Your task to perform on an android device: I'd like to change the theme to standard.
Image 0: 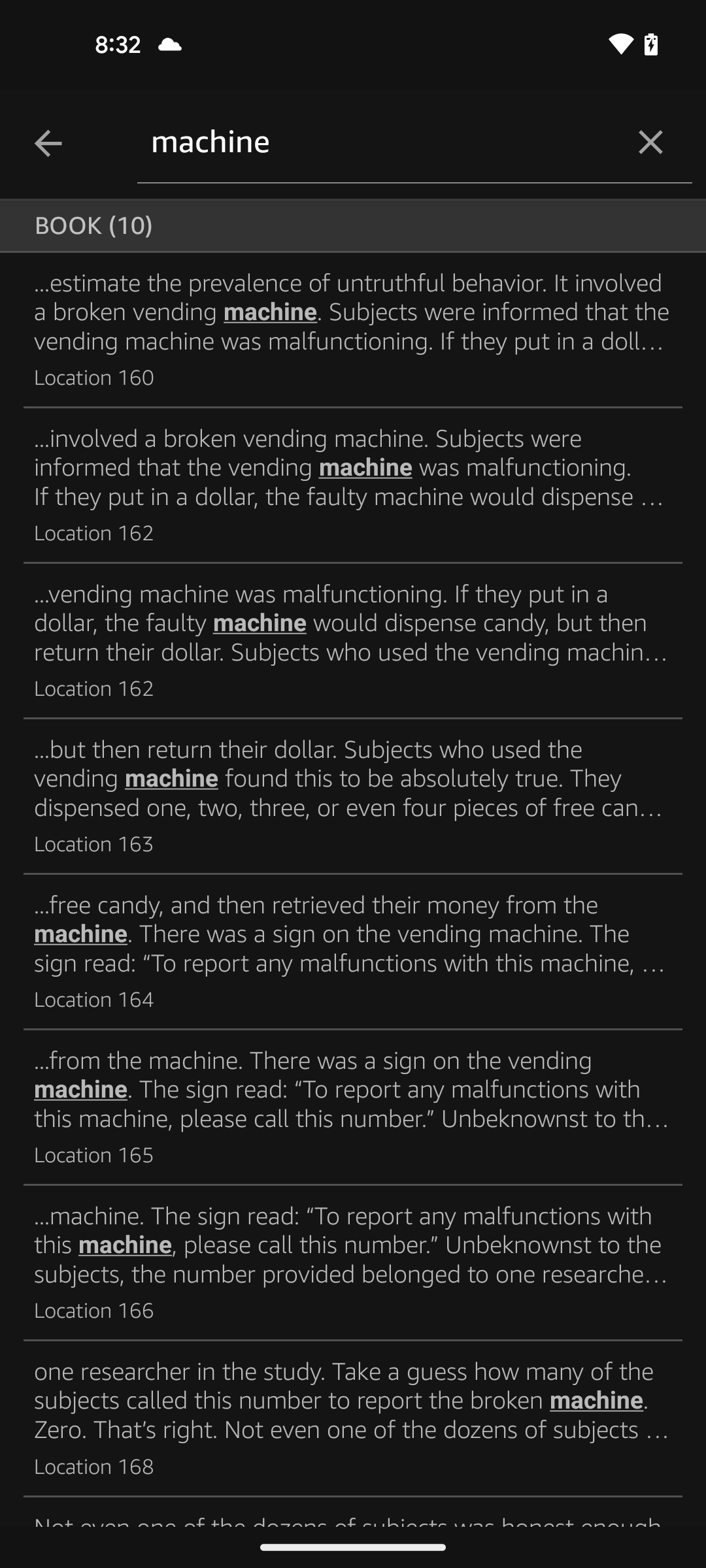
go back
Step 0: press back button
Image 1: 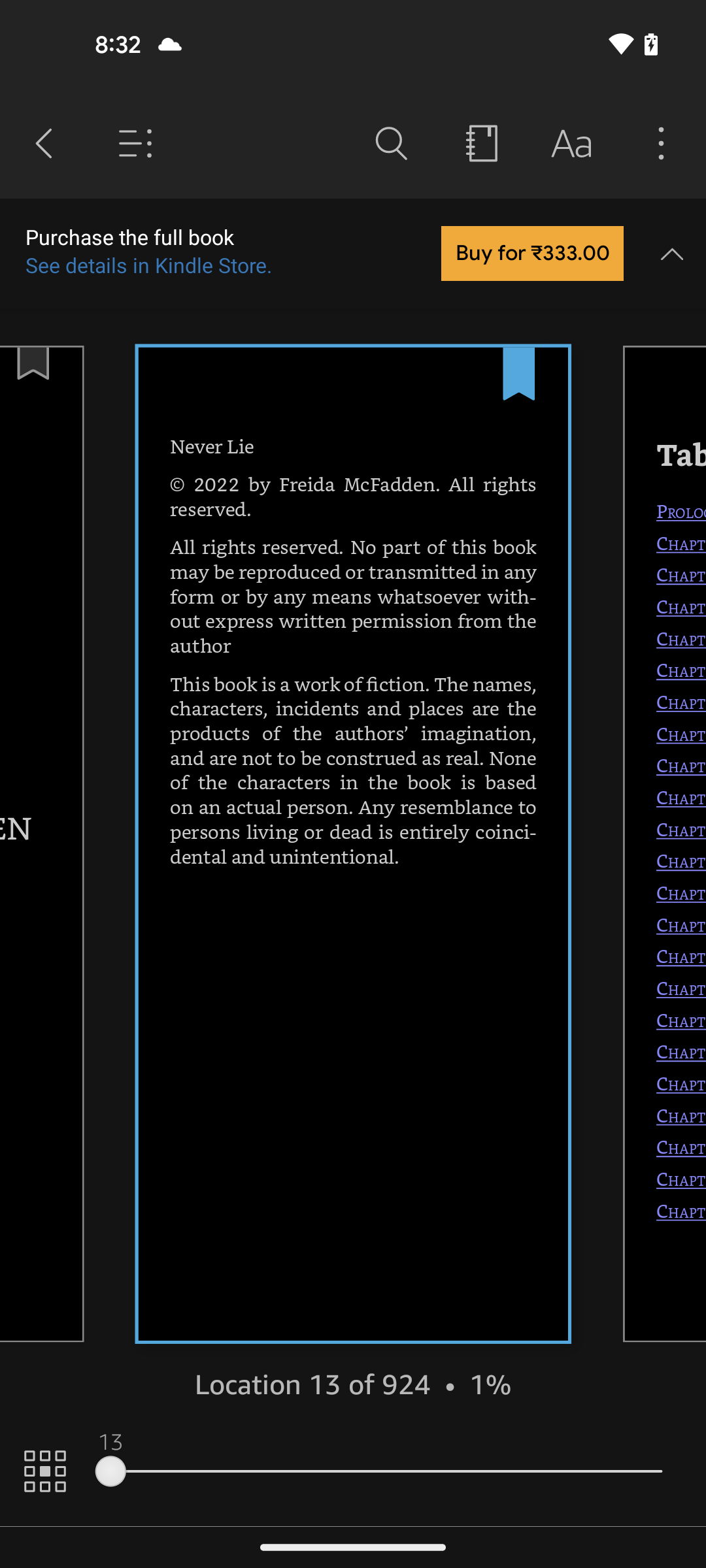
click on the font icon
Step 1: click (571, 144)
Image 2: 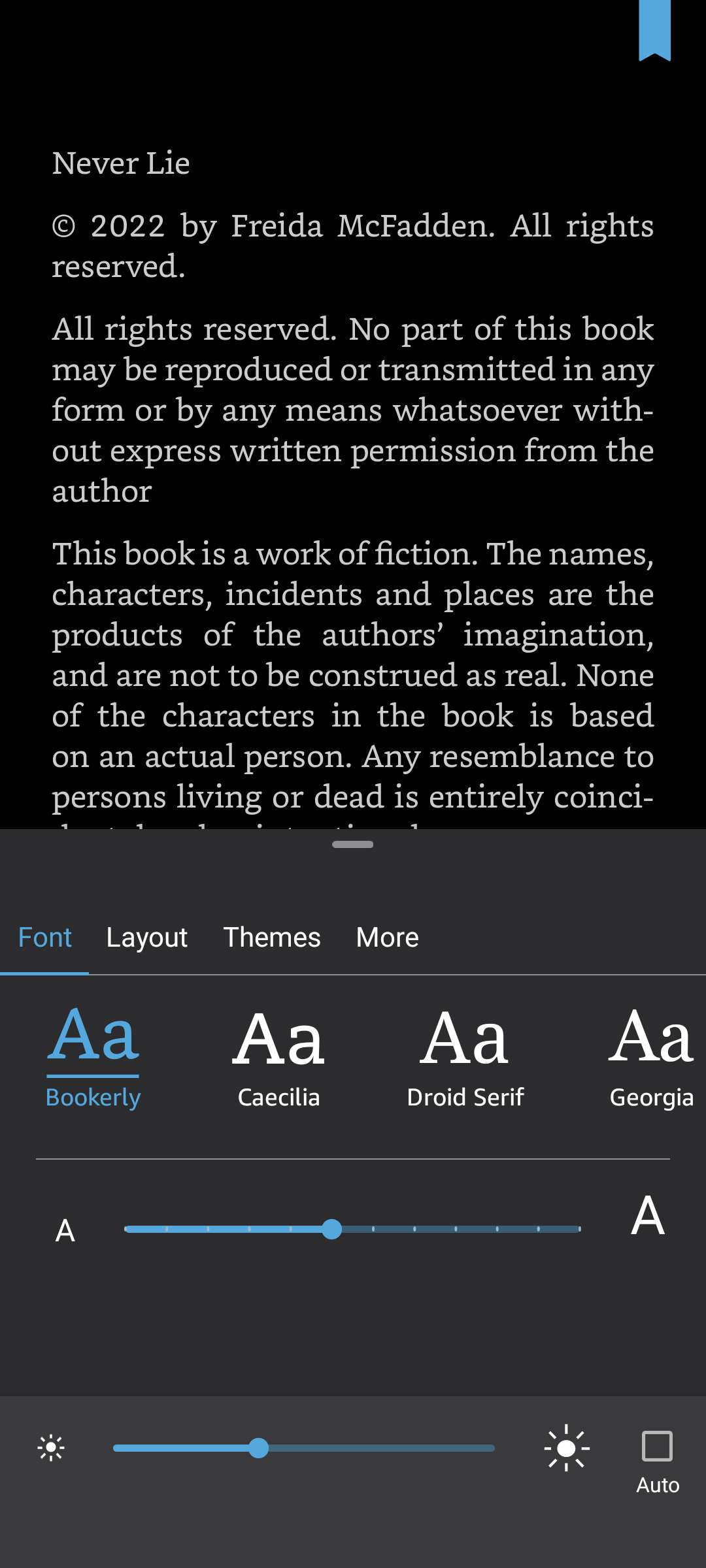
click on the Theme section
Step 2: click (272, 937)
Image 3: 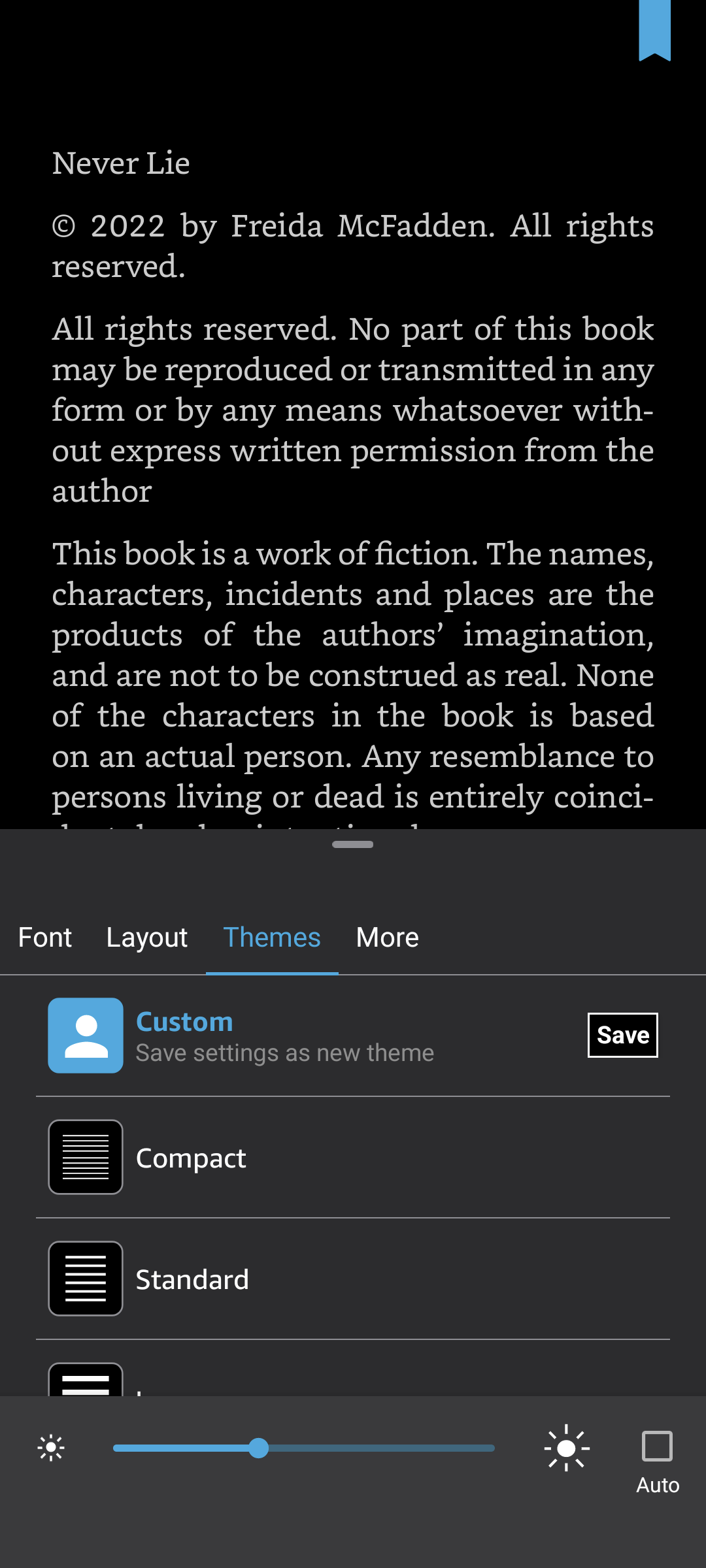
select Standard
Step 3: click (403, 1278)